Your task to perform on an android device: Rename the MyRec_1123_0815.m4a as practice on the MyRecorder app.
Image 0: 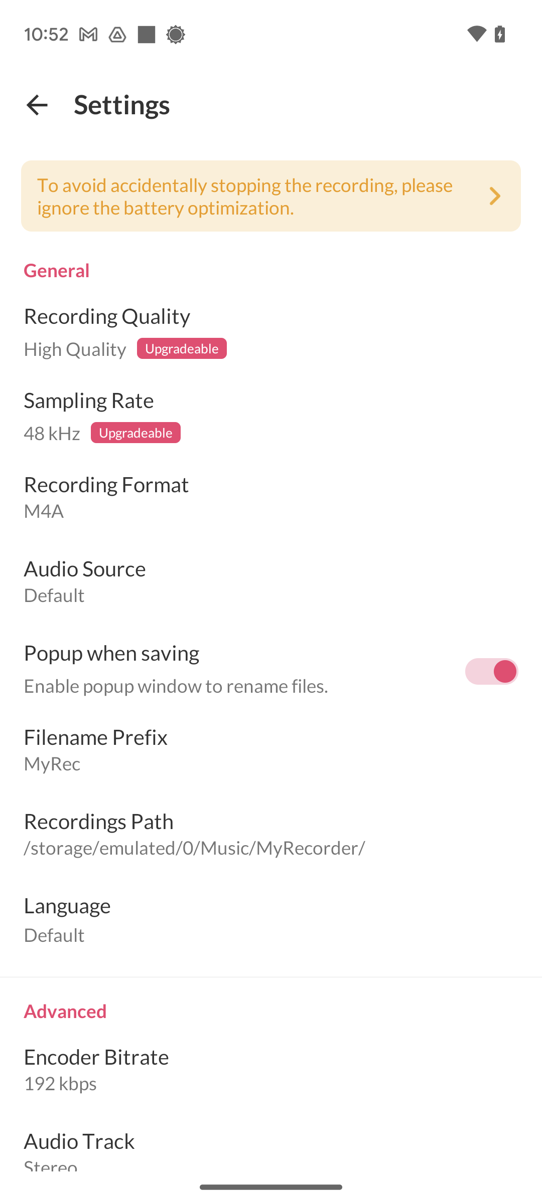
Go back to home screen of the app.
Step 0: press back button
Image 1: 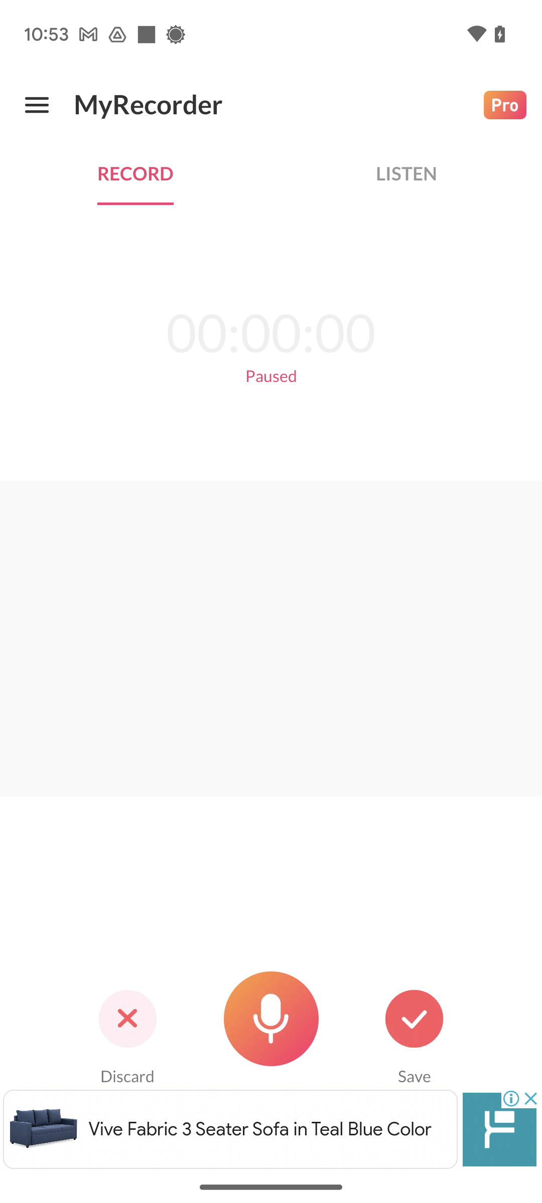
Click on LISTEN tab.
Step 1: click (406, 173)
Image 3: 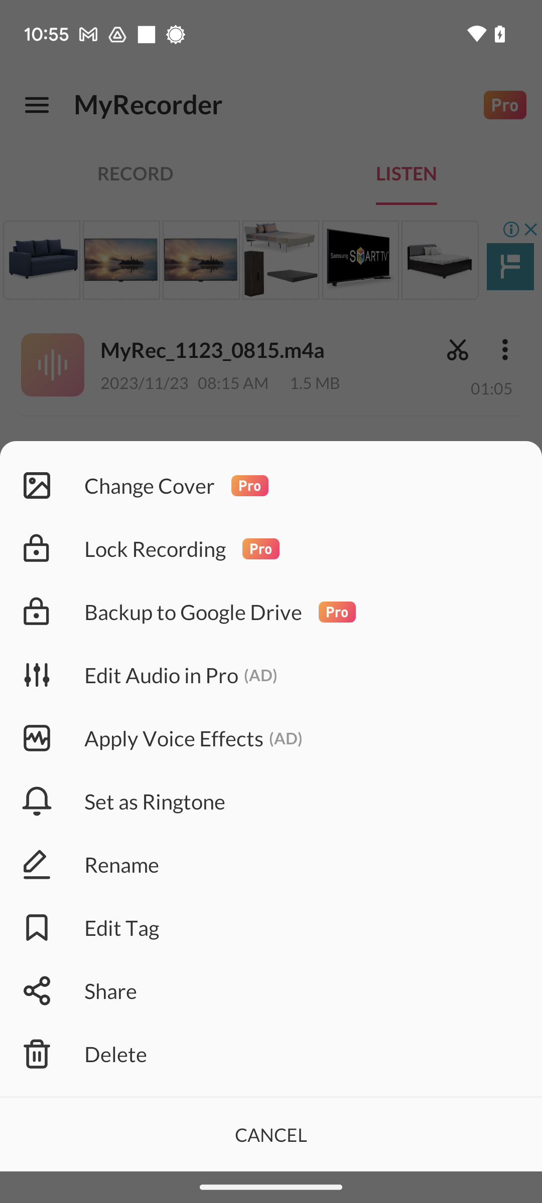
Click on the Rename tab.
Step 3: click (271, 865)
Image 4: 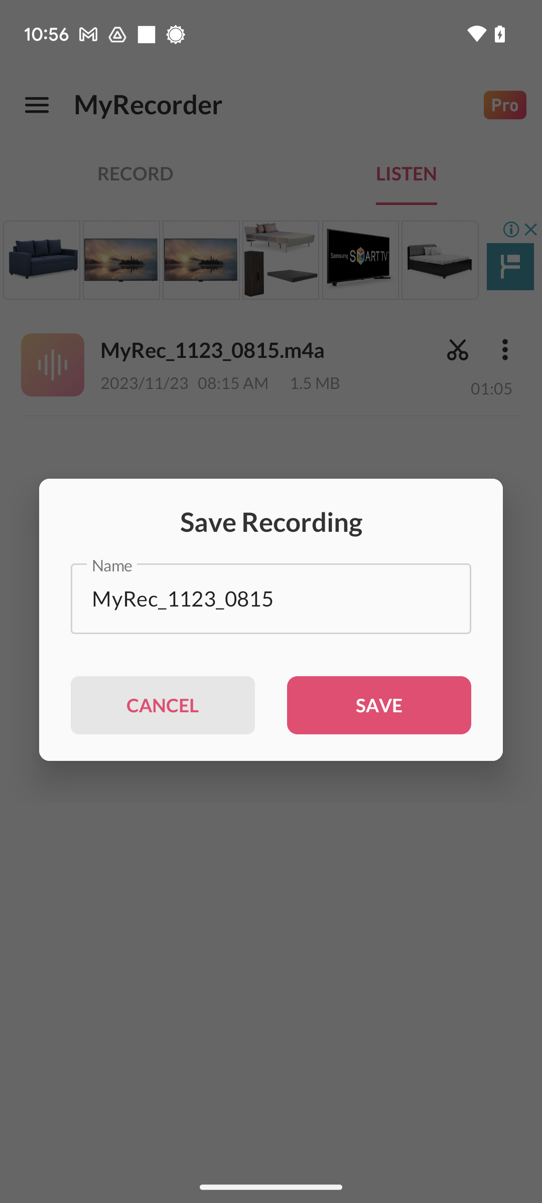
Click on the name tab.
Step 4: click (270, 598)
Image 5: 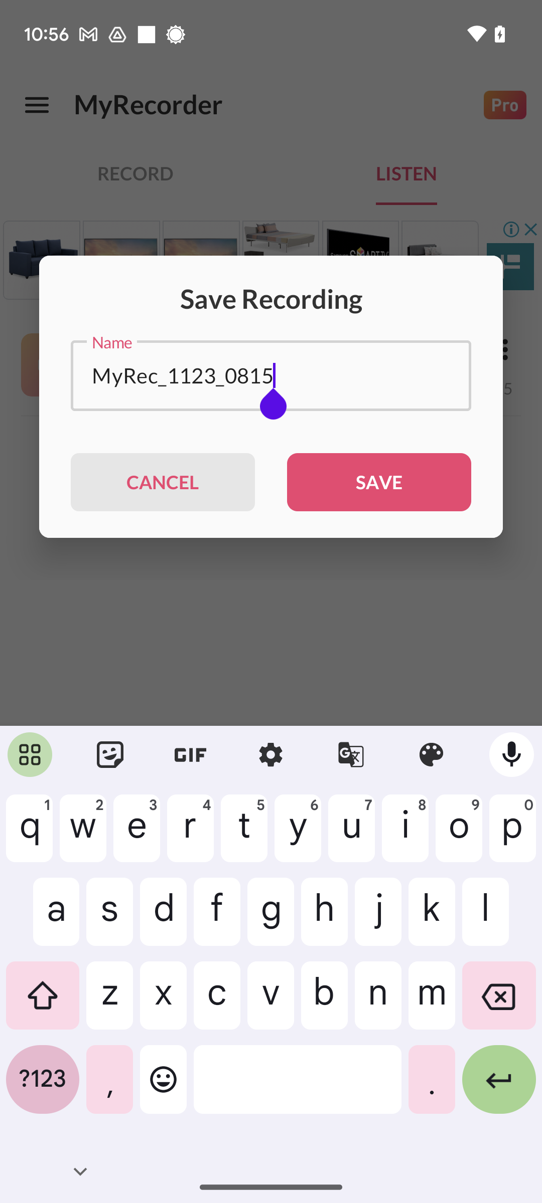
Type in practice.
Step 5: type "practice"
Image 6: 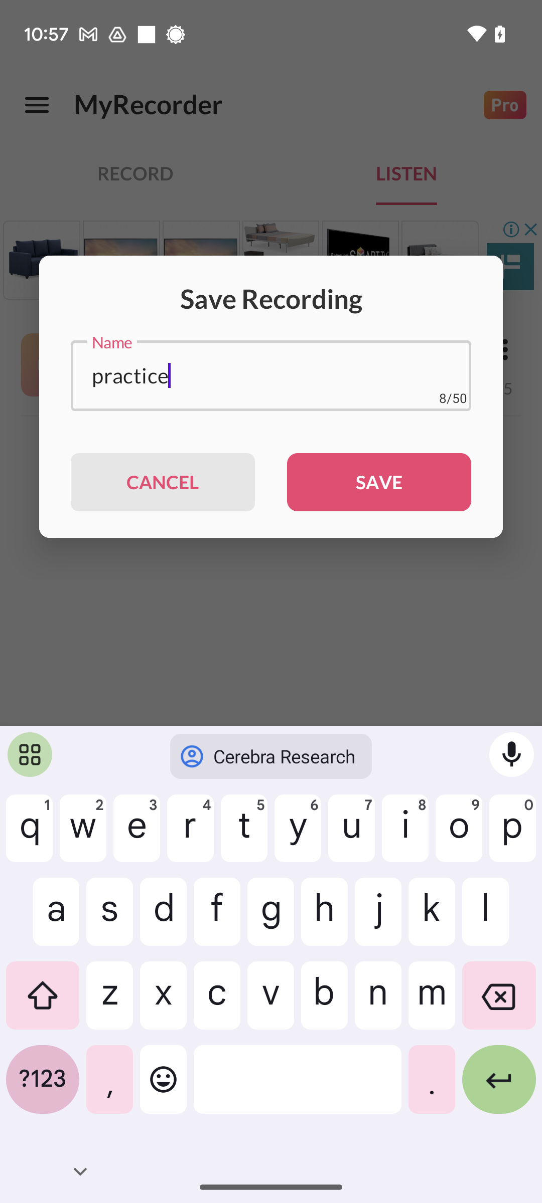
Click on SAVE tab.
Step 6: click (379, 482)